Your task to perform on an android device: One of my friends Maria Rossi wants a few songs recommendation from my end , Share the KALEO - way Down We Go official music video to maria.rossi1993@gmail.com from my playlist in the YouTube app
Image 0: 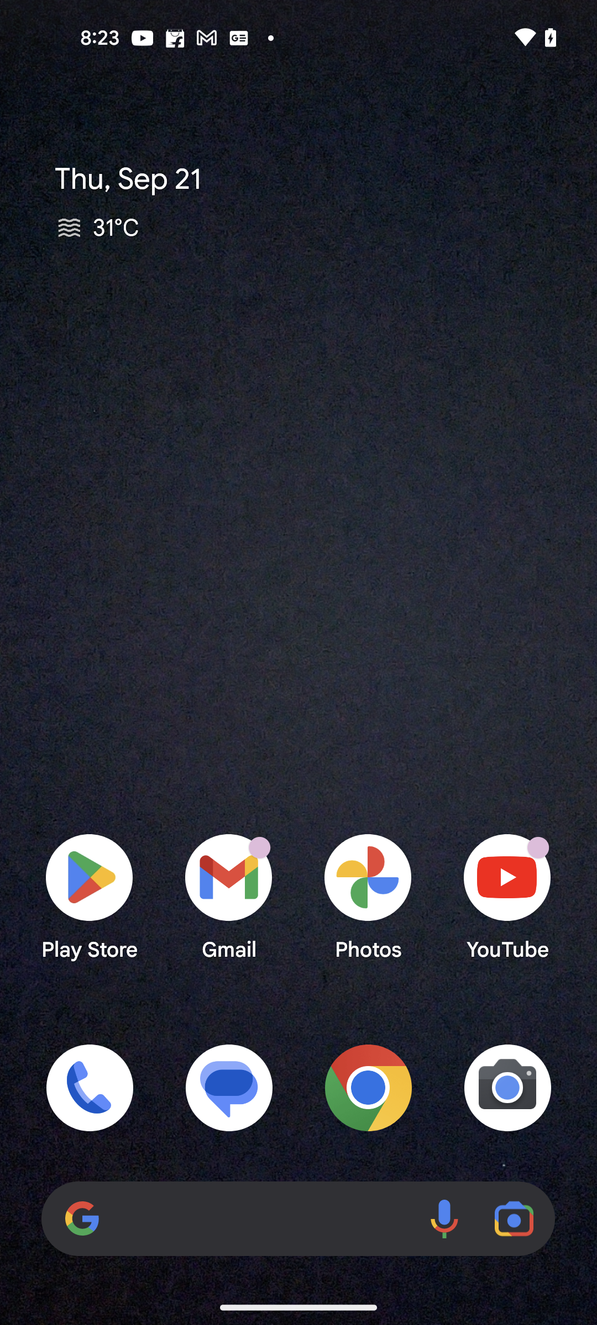
Open the YouTube app
Step 0: open app "YouTube"
Image 1: 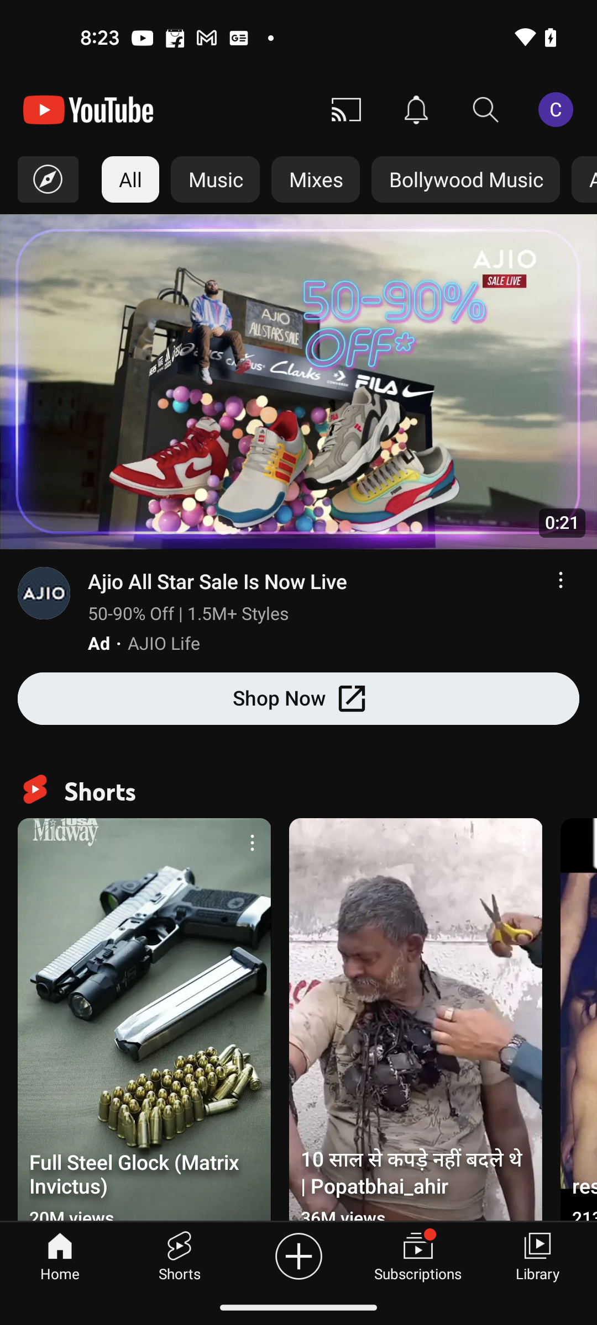
Go to the Library section
Step 1: click (537, 1255)
Image 2: 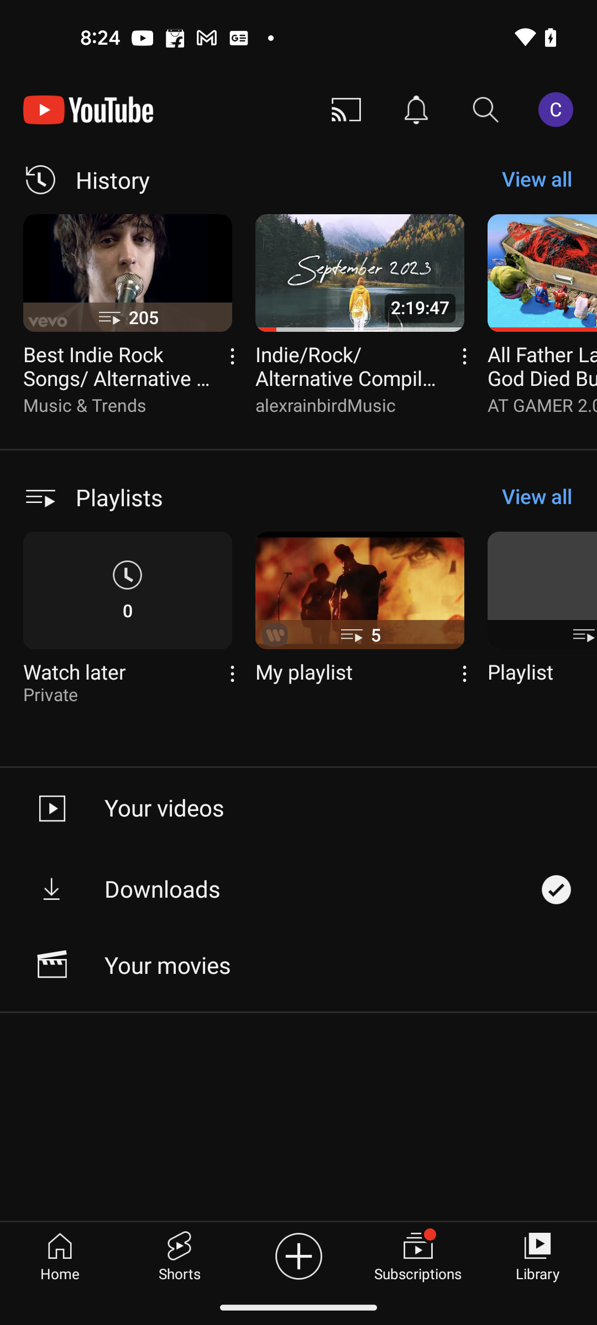
Open the My Playlist from the playlists
Step 2: click (344, 613)
Image 3: 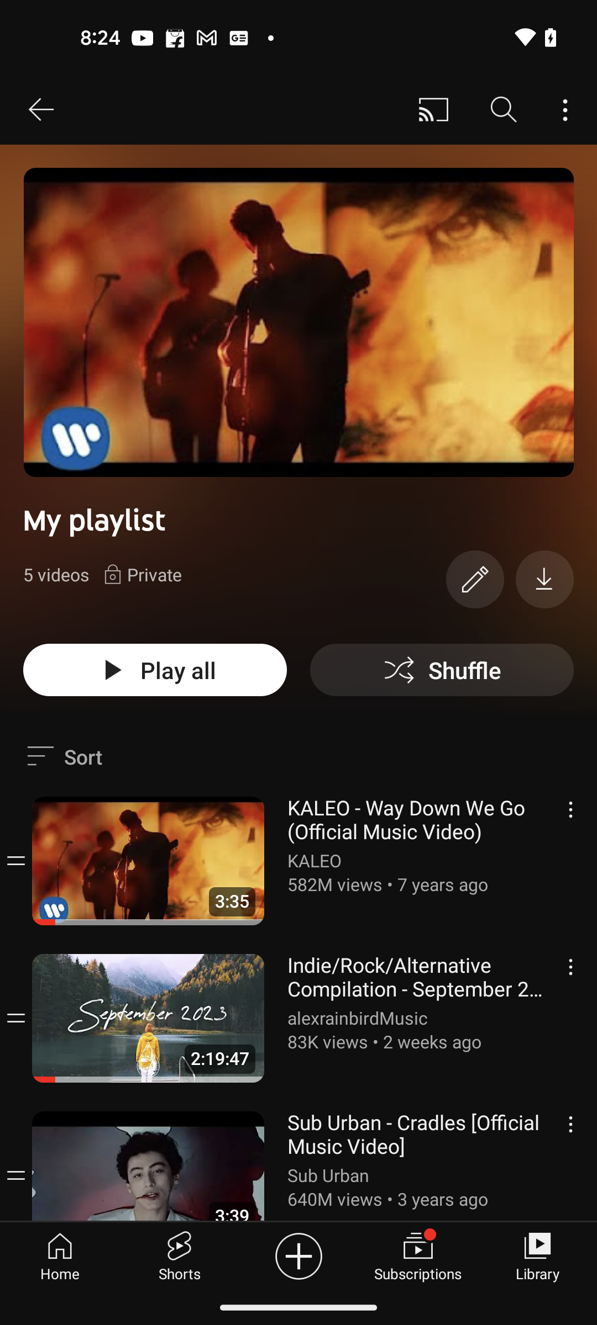
Click on the three dots of the KALEO - way Down We Go official music video
Step 3: click (563, 812)
Image 4: 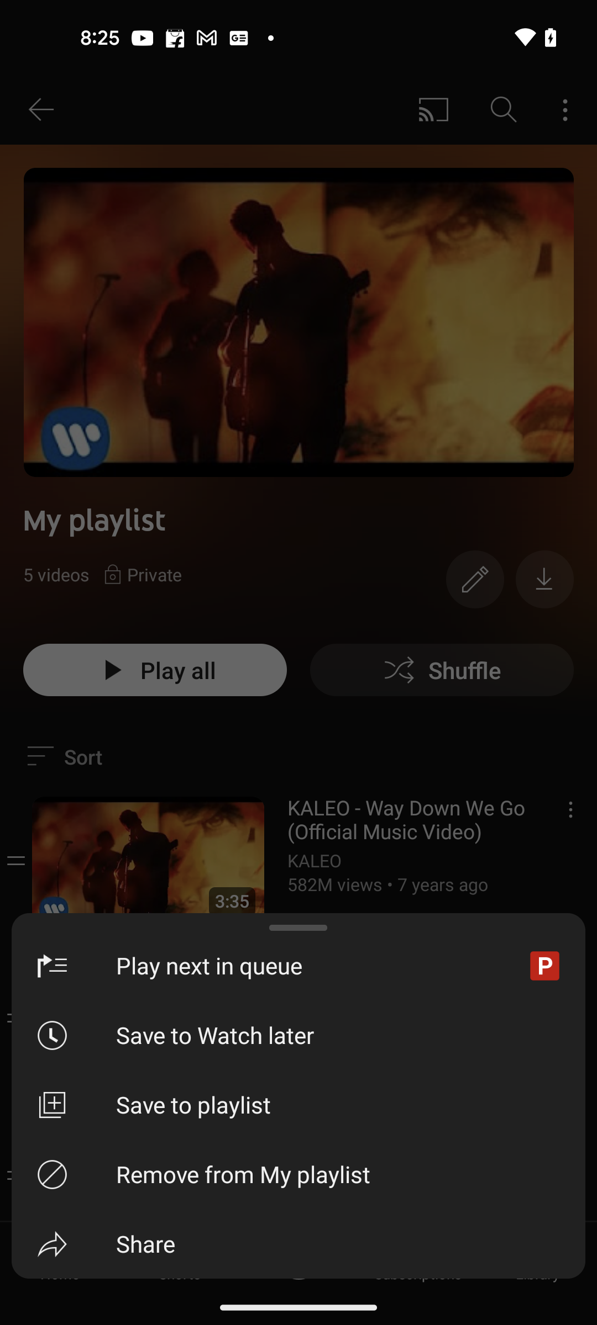
Click on the Share button 
Step 4: click (122, 1243)
Image 5: 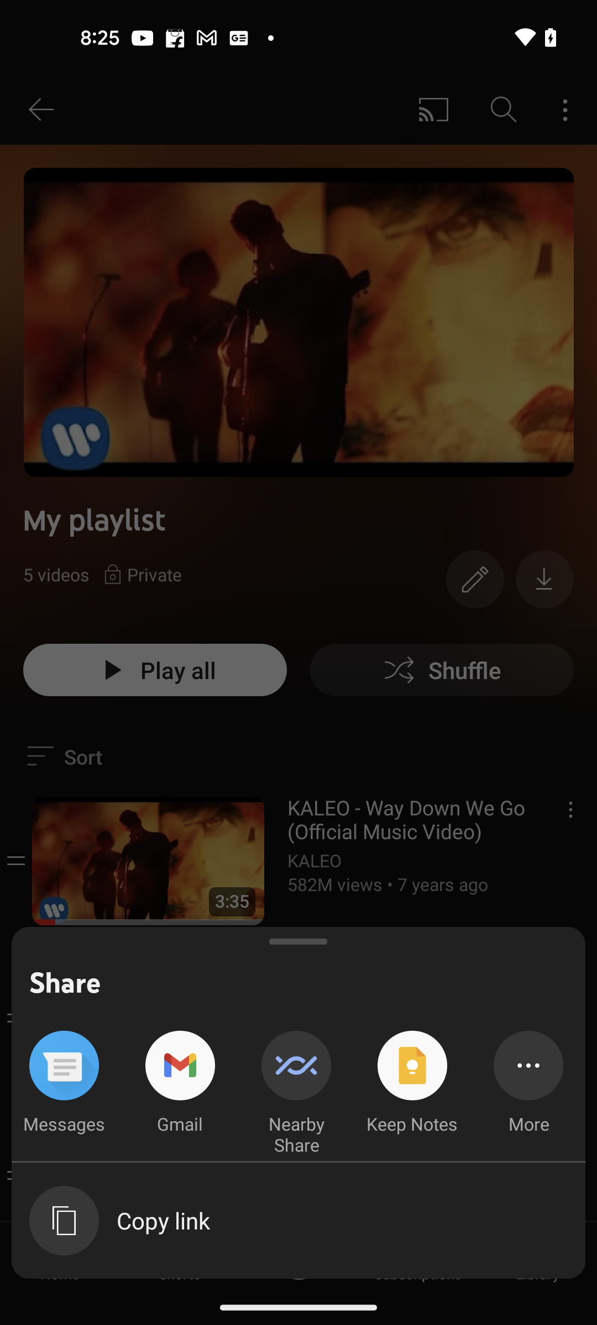
Select Gmail for sharing the video
Step 5: click (180, 1083)
Image 6: 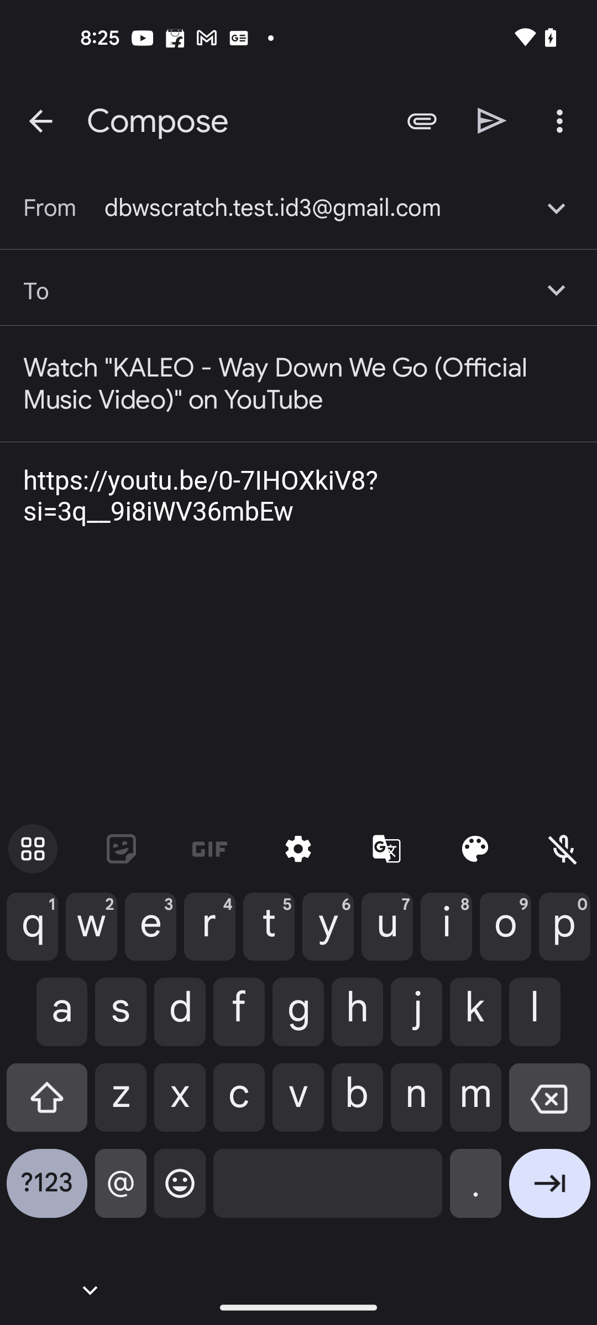
Type the recipient mail id as maria.rossi1993@gmail.com
Step 6: type "maria.rossi1993@gmail.com"
Image 7: 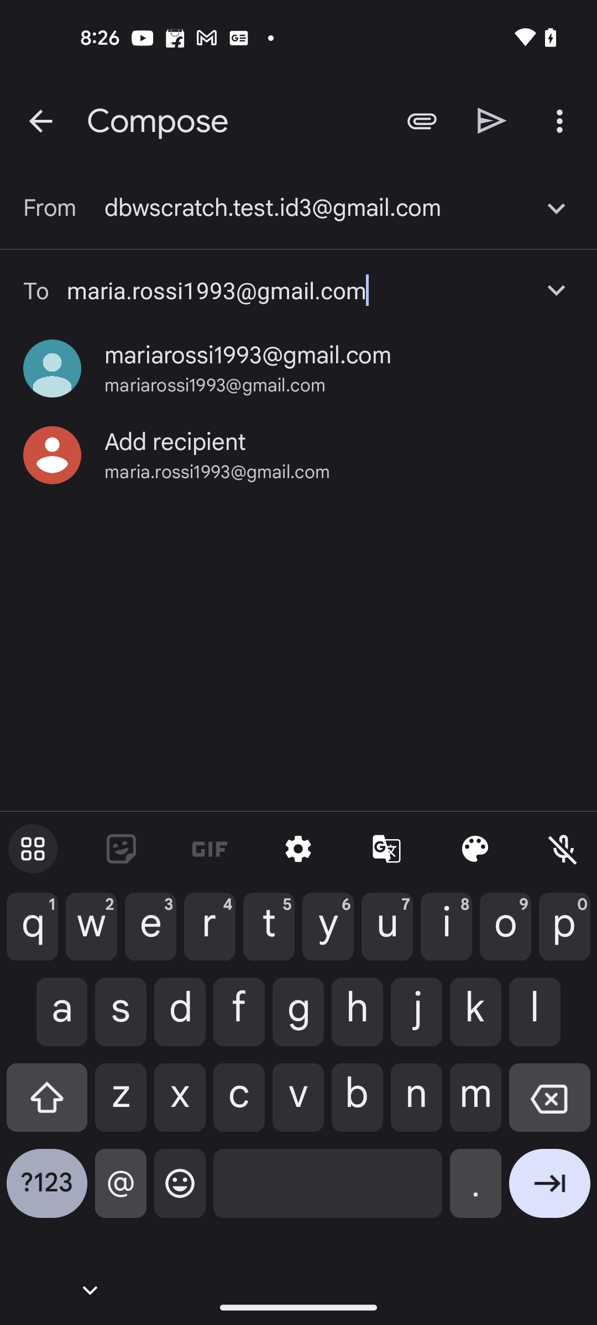
Click on the add recipient mail id 
Step 7: click (175, 442)
Image 8: 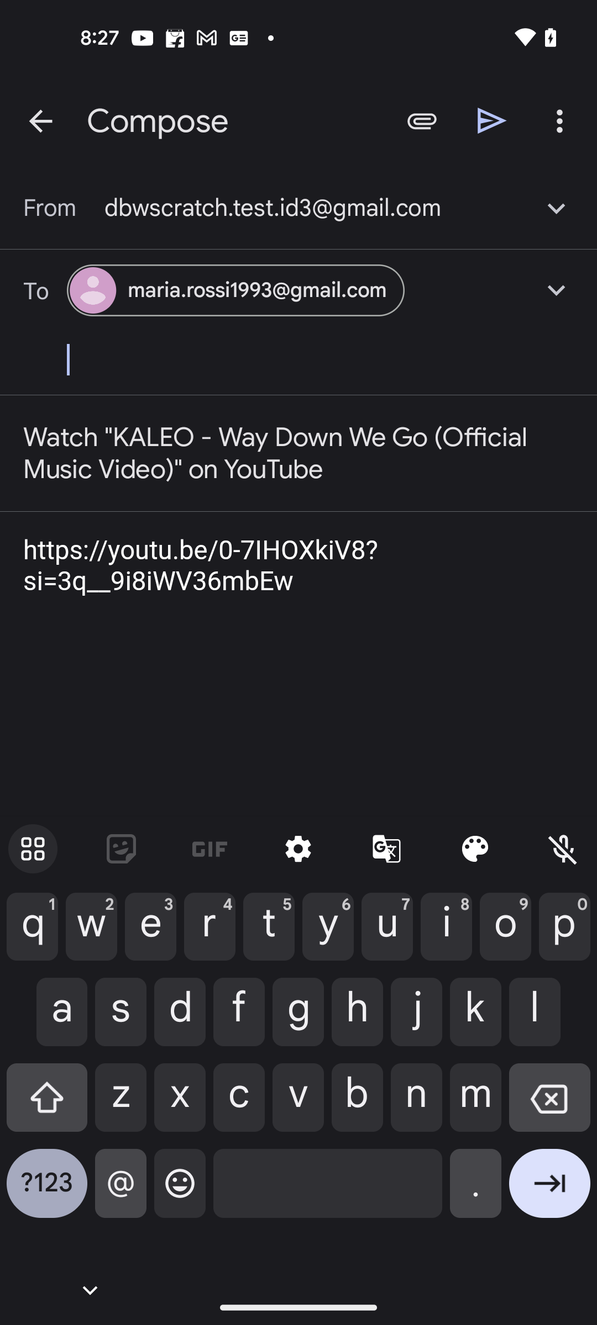
Click on the Send button at the top of the screen
Step 8: click (492, 120)